Your task to perform on an android device: I want to search for a hotel room on the Adani One app for my friend Abdul Karim who'll be coming to visit me in my hometown in Gouda city on 17th of January.
Image 0: 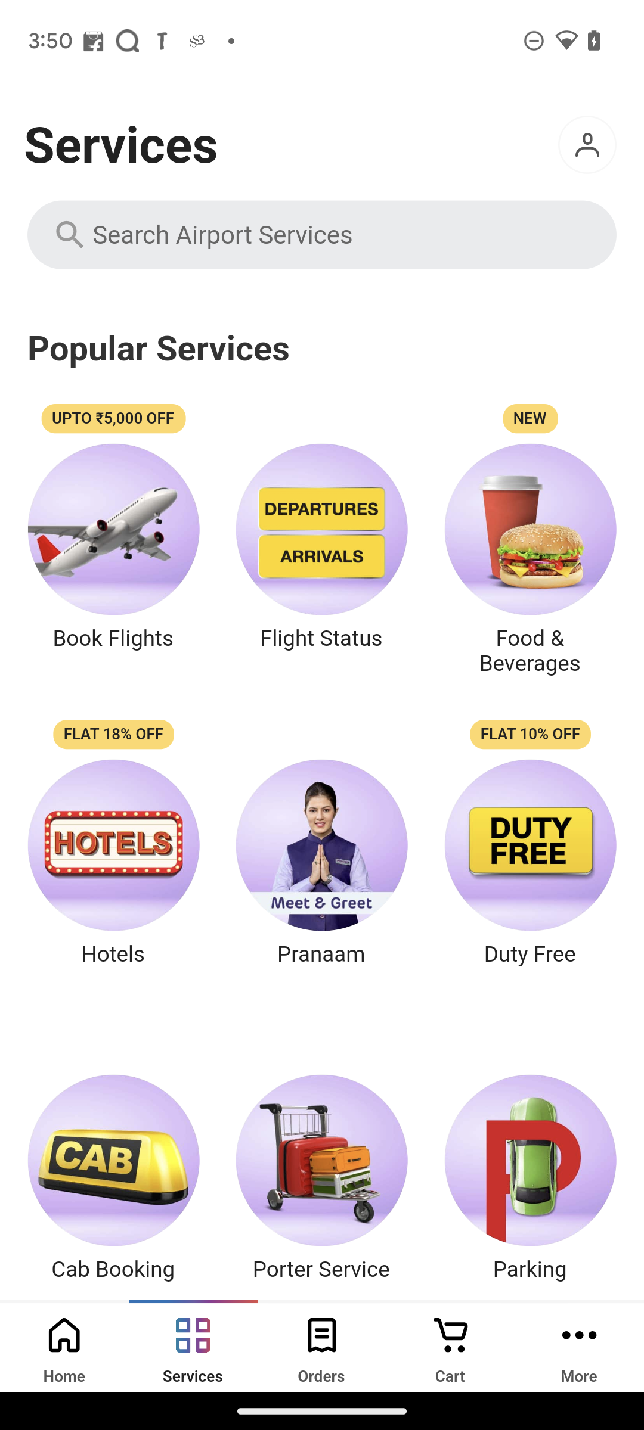
Click on the Hotels option.
Step 0: click (113, 865)
Image 2: 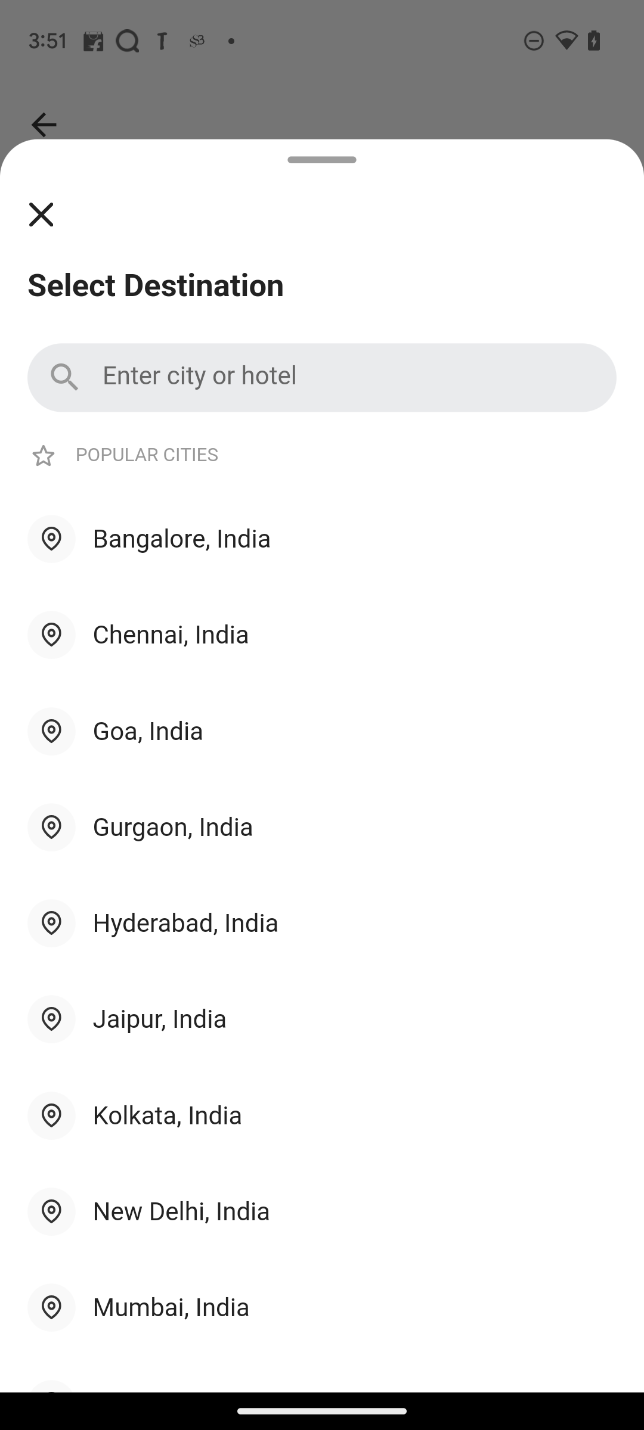
Enter Gouda in the text box.
Step 2: type "Gouda"
Image 3: 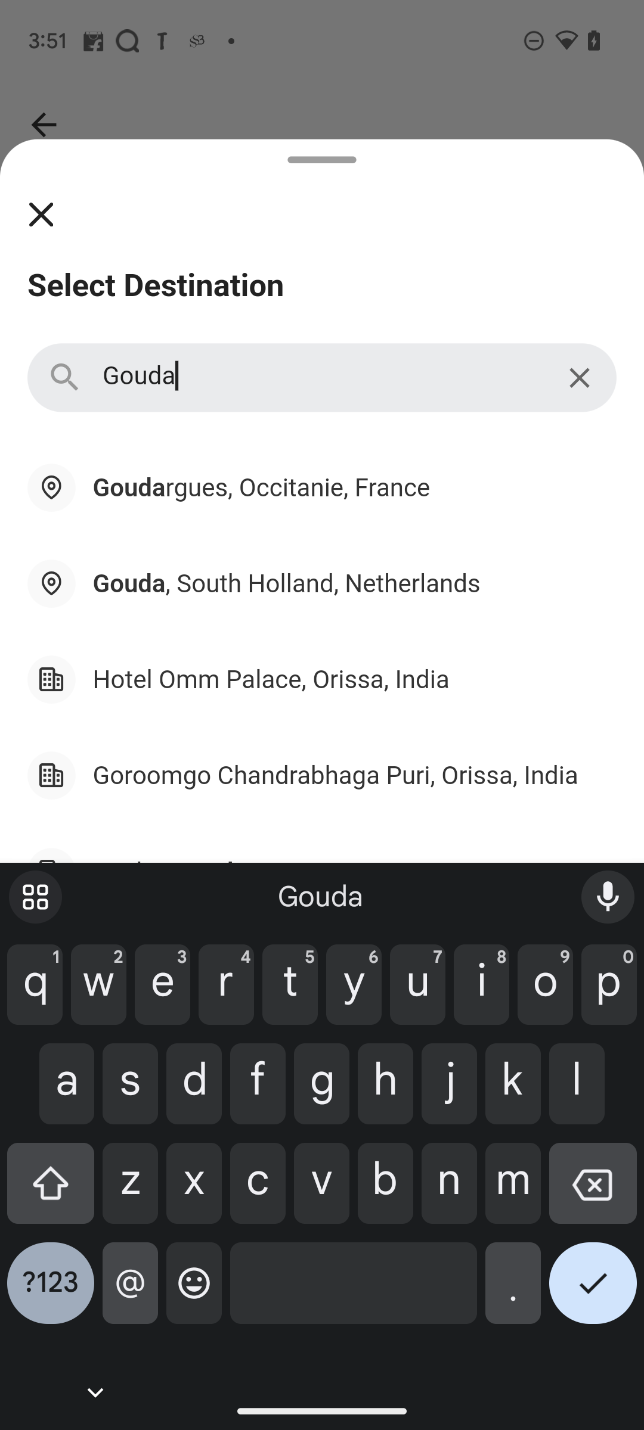
Click on the second suggestion.
Step 3: click (322, 583)
Image 4: 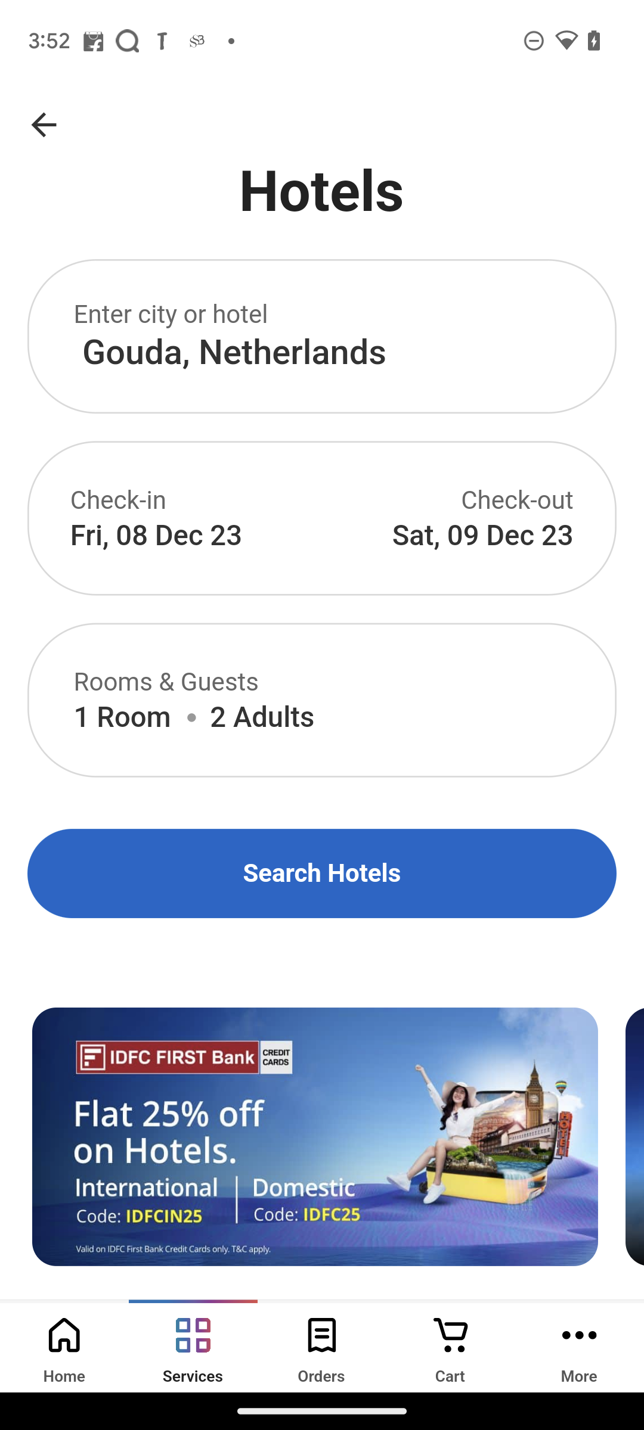
Click on the check-in date option.
Step 4: click (175, 518)
Image 5: 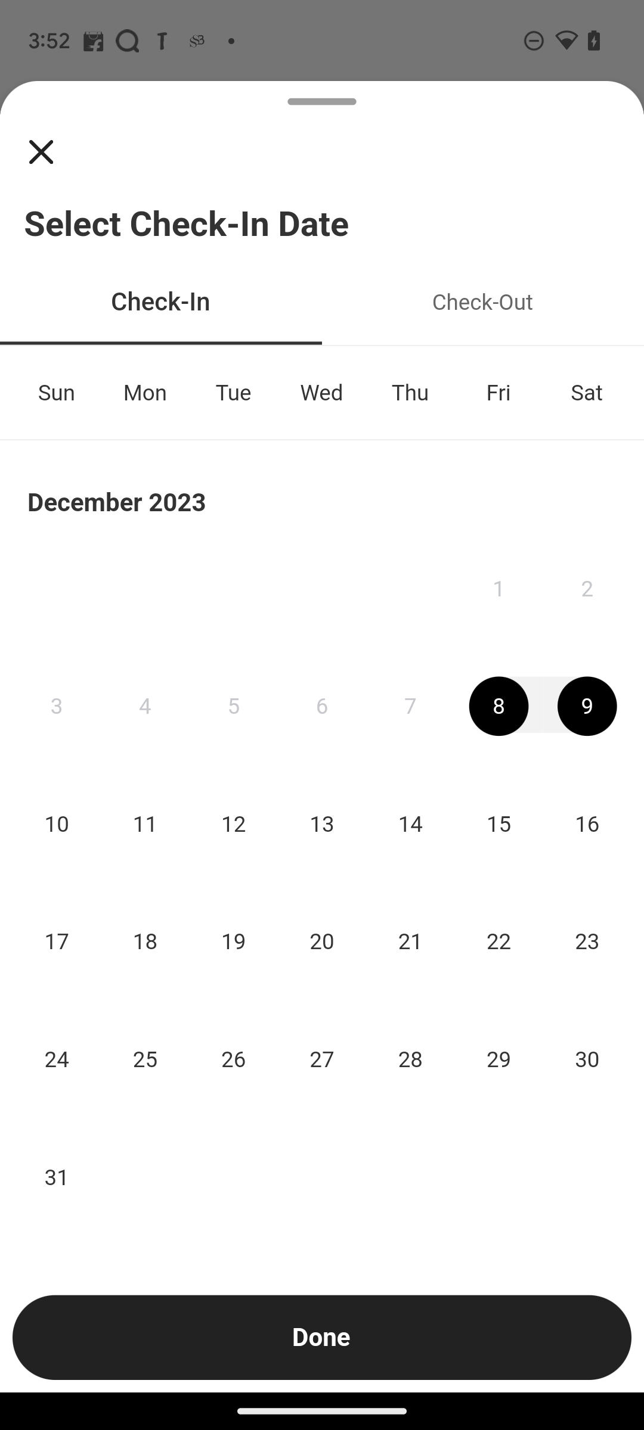
Swipe up to view January month.
Step 5: scroll down
Image 6: 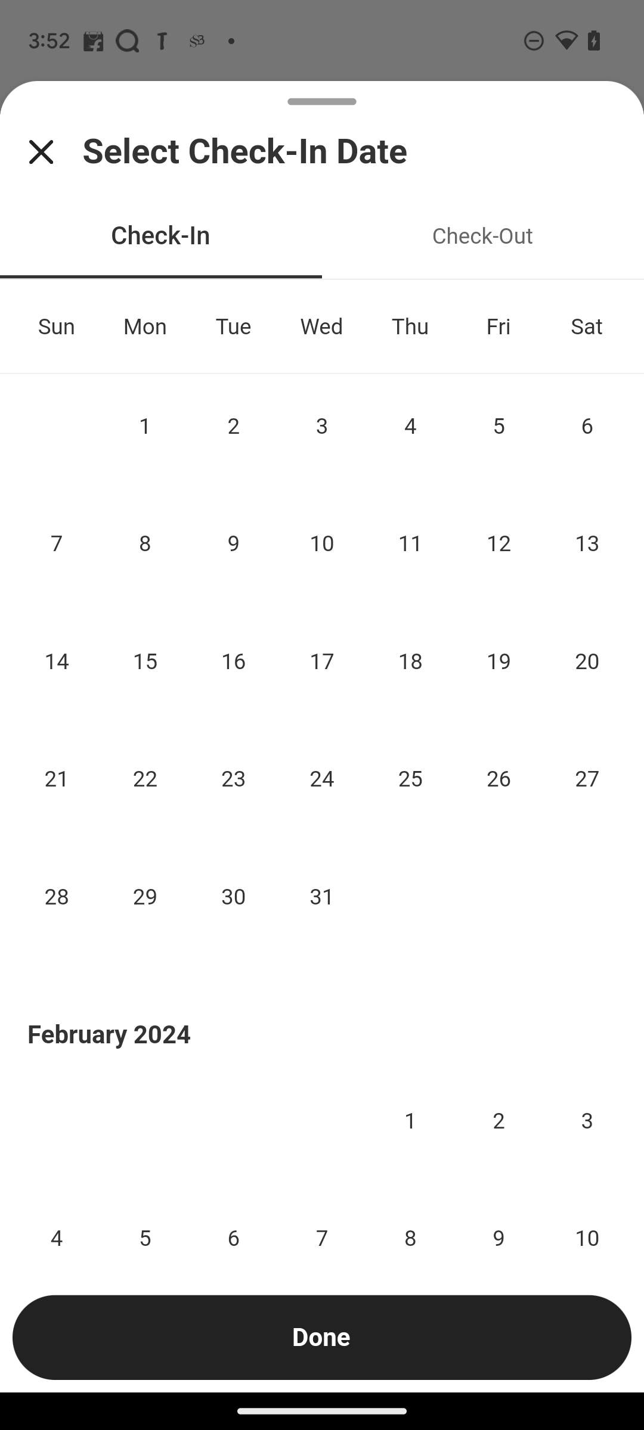
Click on the 17th of January.
Step 6: click (322, 677)
Image 7: 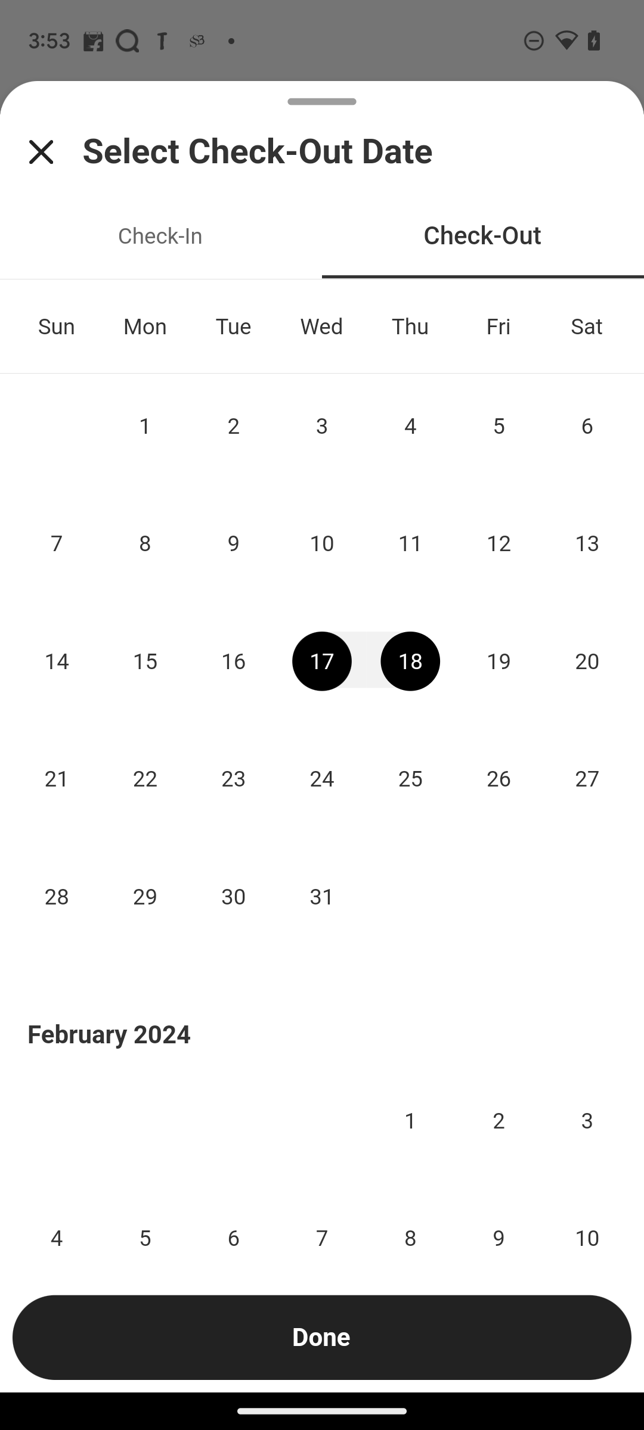
Click on the Done button.
Step 7: click (321, 1337)
Image 8: 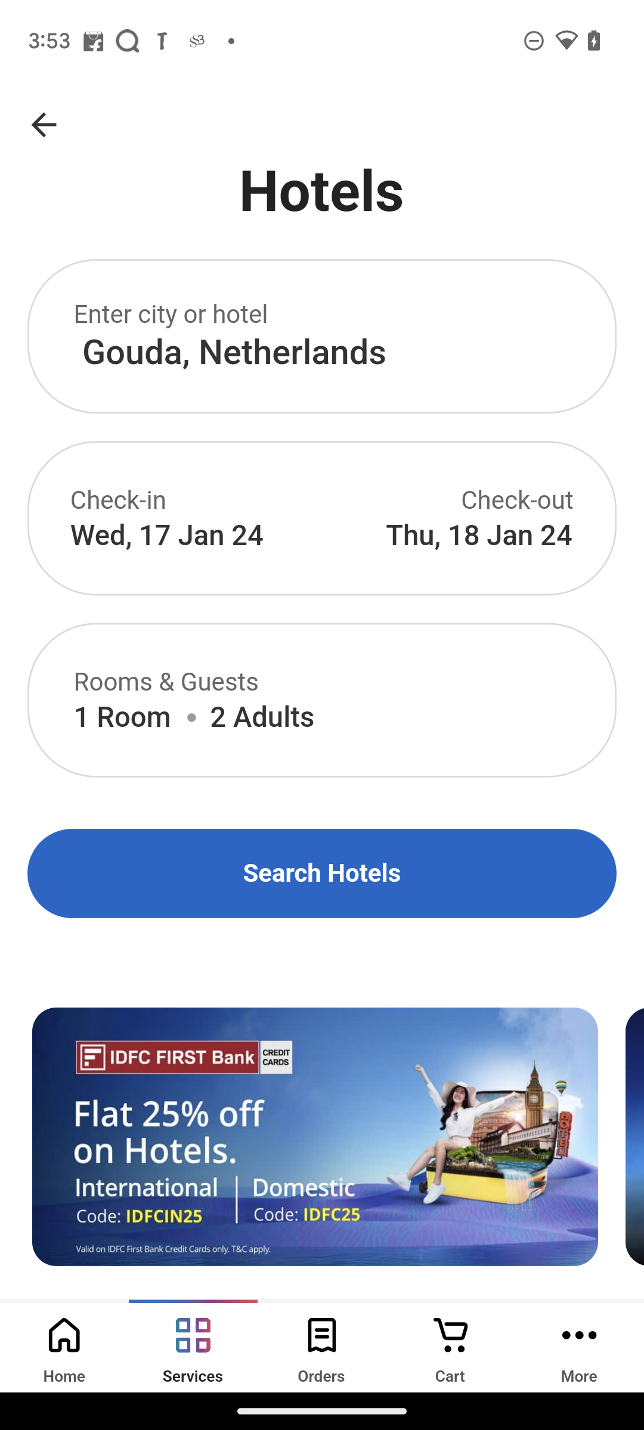
Click on the Rooms & Guests option.
Step 8: click (322, 700)
Image 9: 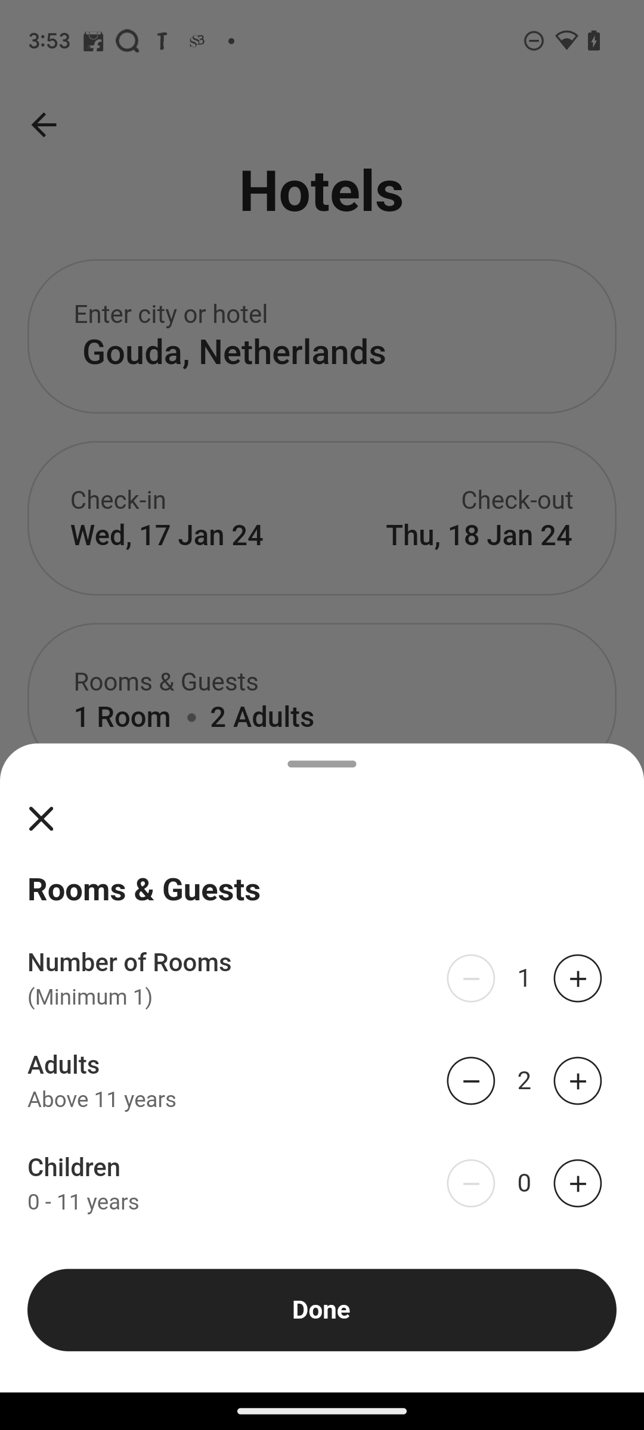
C;lick on the minus sign in front of Adults.
Step 9: click (322, 1094)
Image 10: 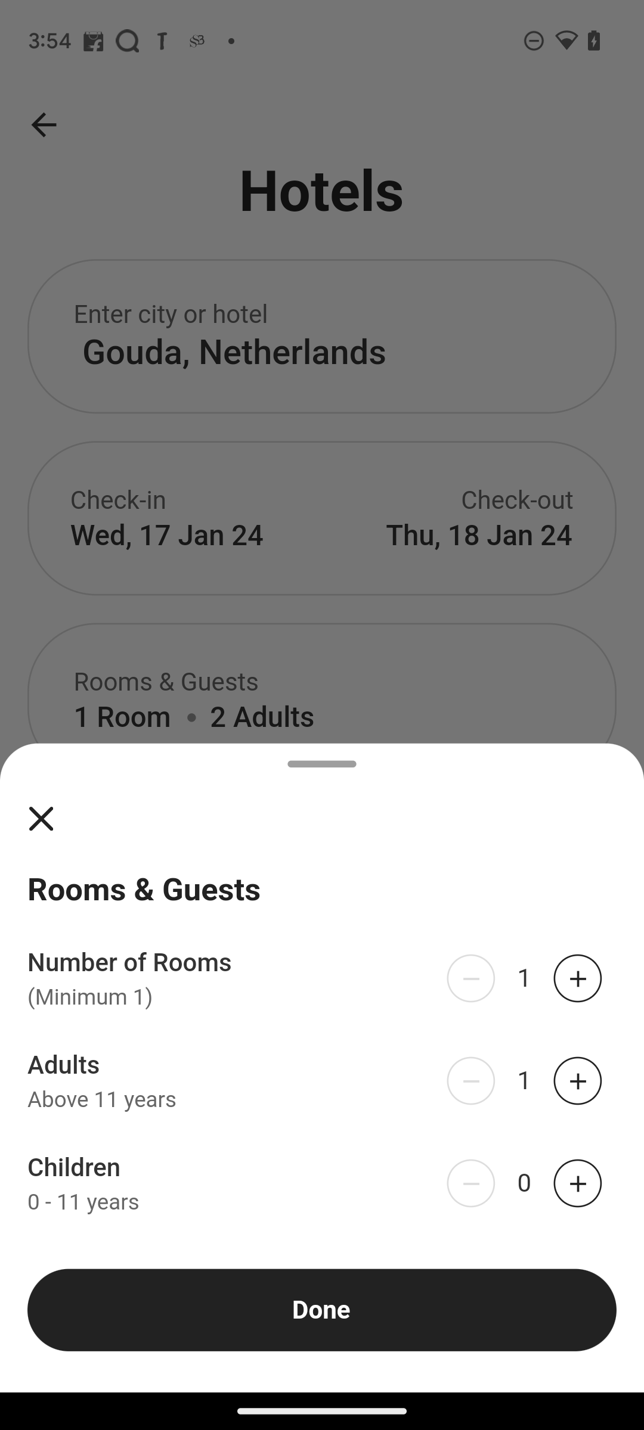
Click on the Done Button.
Step 10: click (322, 1310)
Image 11: 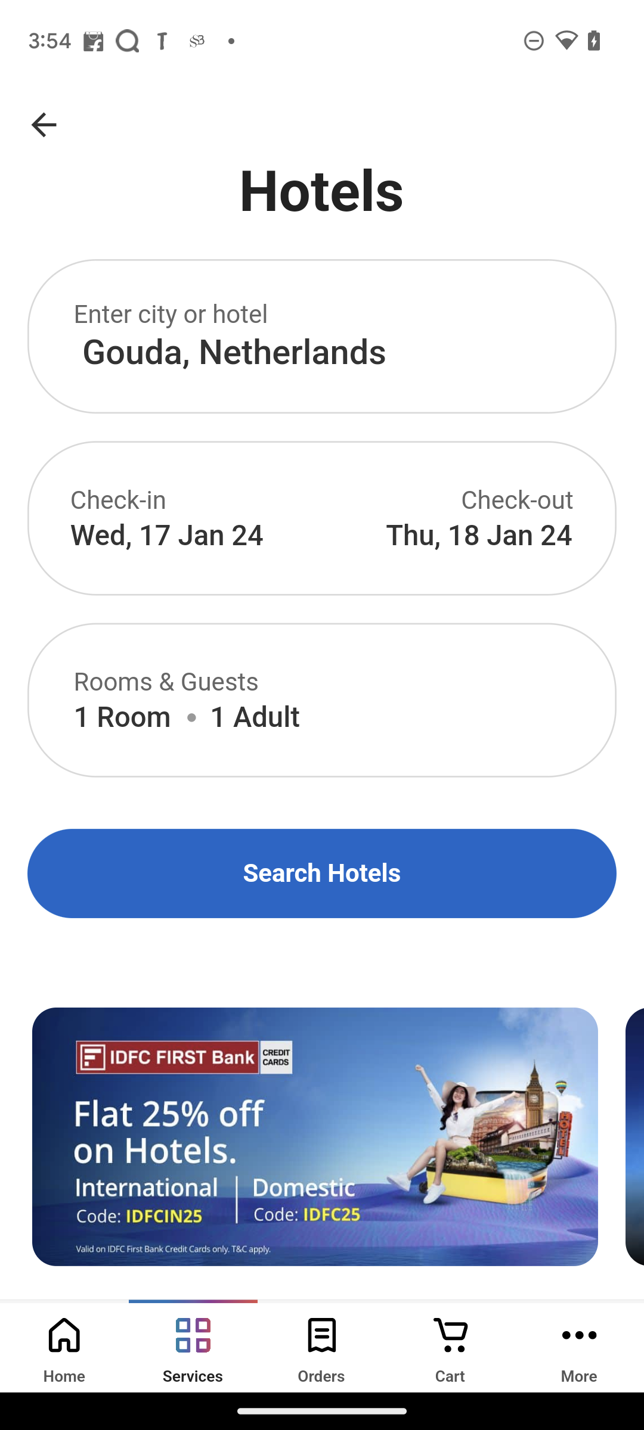
Click on the Search Hotels button.
Step 11: click (322, 873)
Image 12: 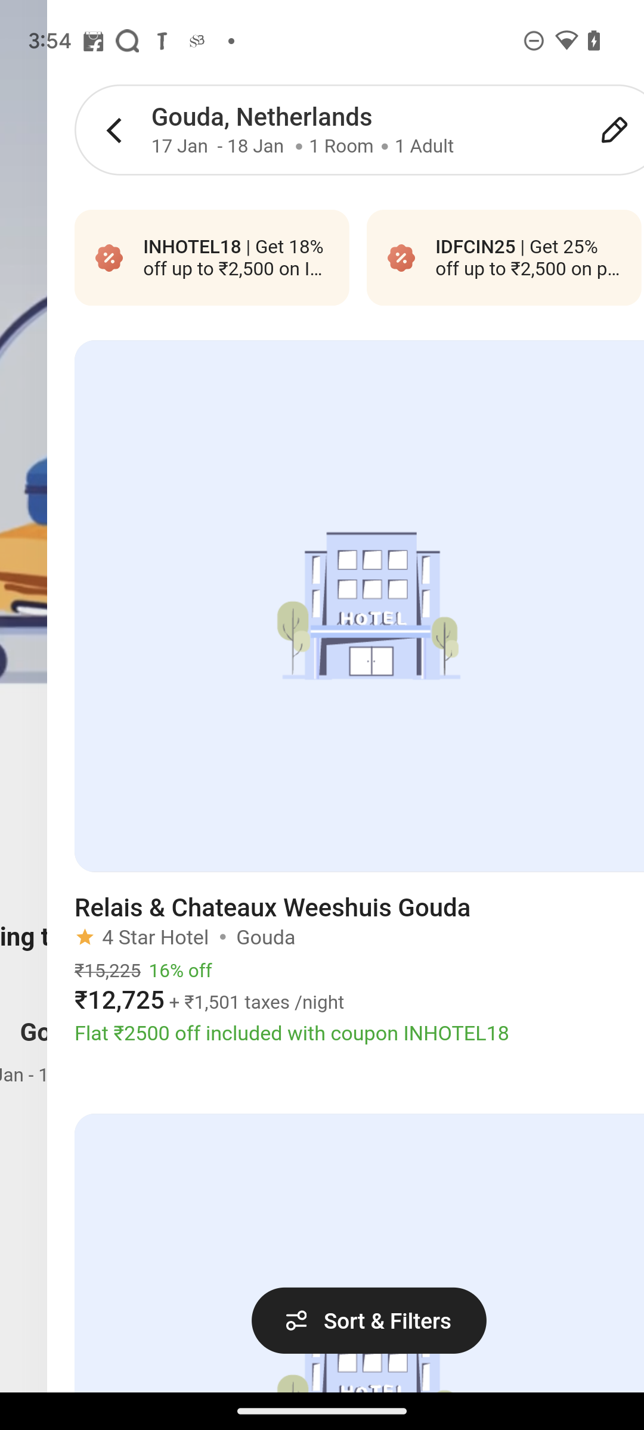
Click on the Search Hotels button.
Step 12: wait